Your task to perform on an android device: Leather gym gloves weightlifting padded gloves look suitable to buy, but I want to view more details of the product. View the details of the leather gym gloves weightlifting padded gloves in the eBay app.
Image 0: 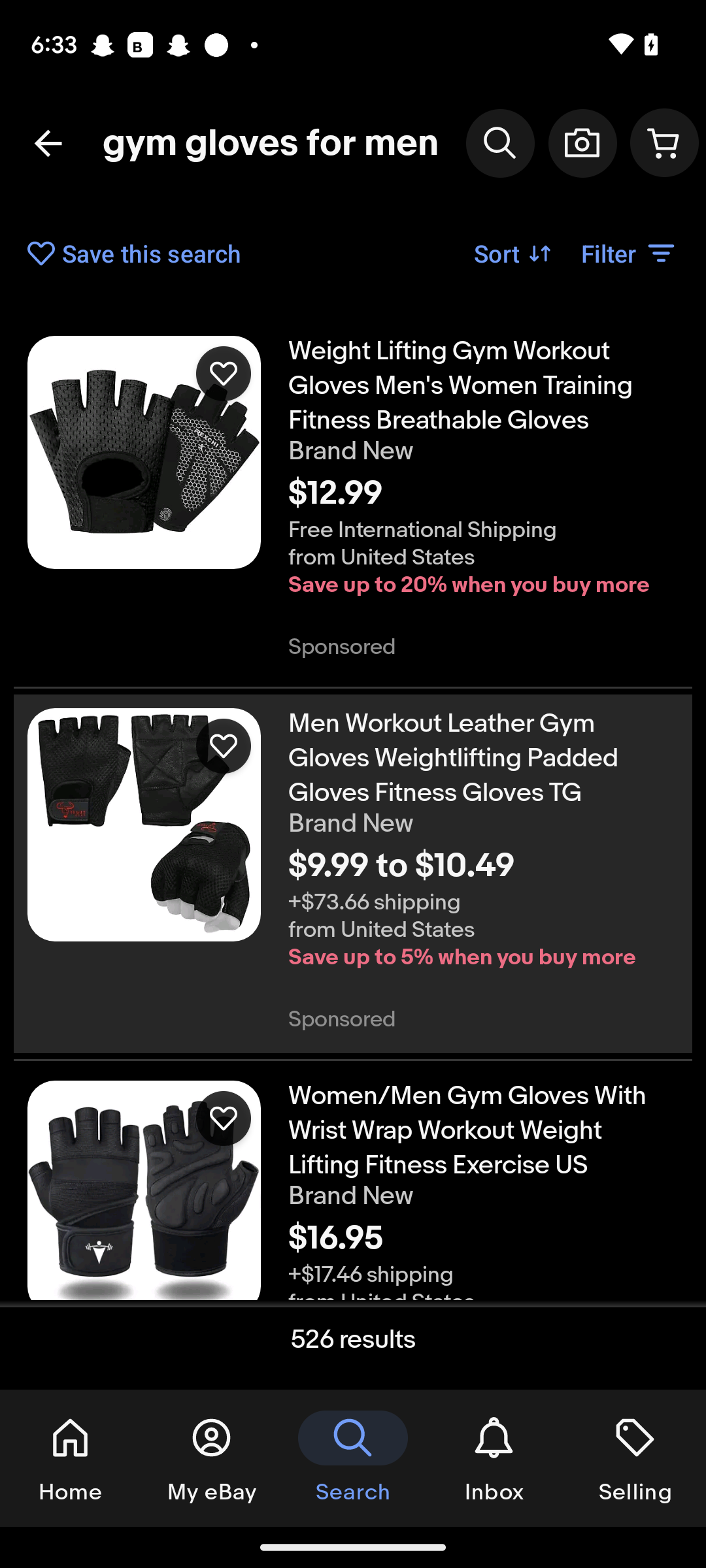
Click on the second result
Step 0: click (173, 820)
Image 1: 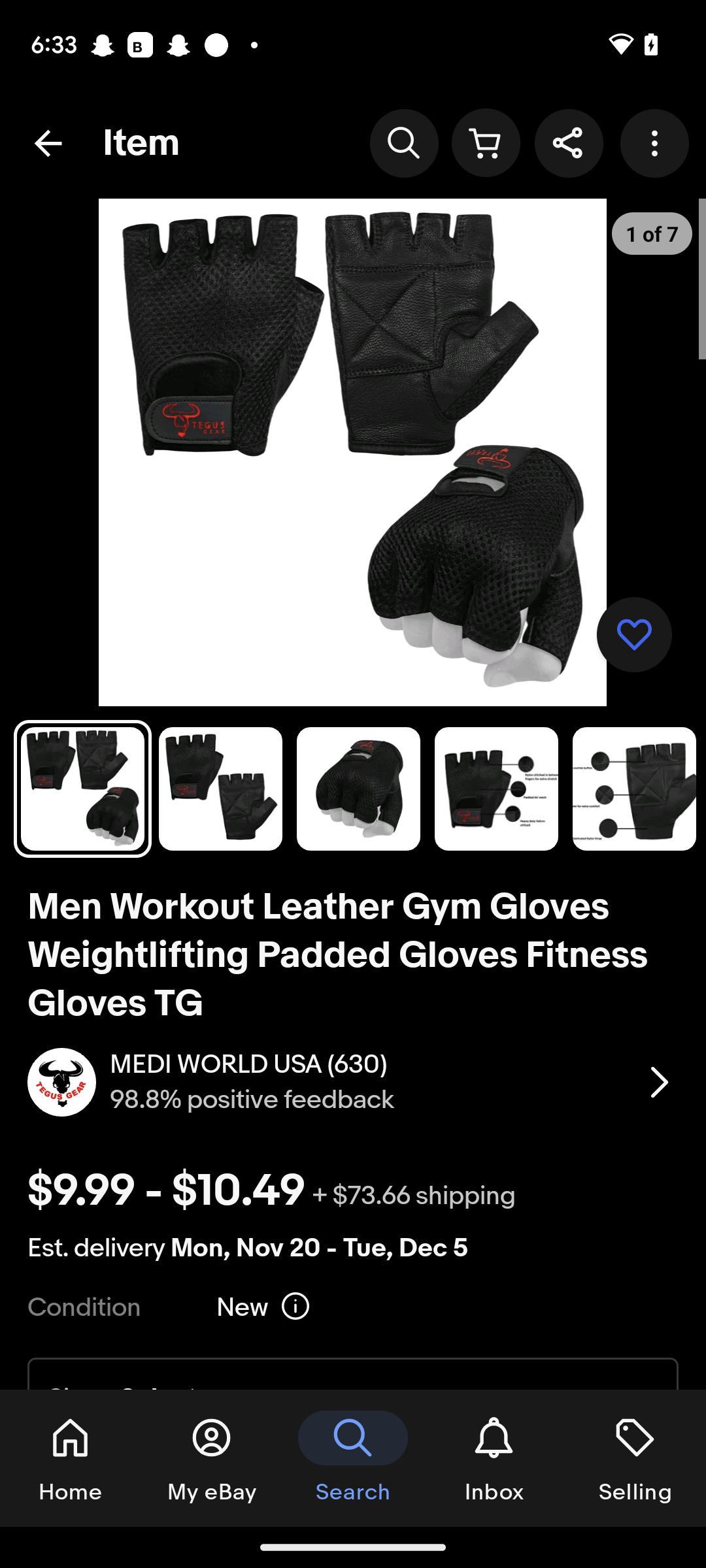
Swipe up to view the details.
Step 1: scroll down
Image 2: 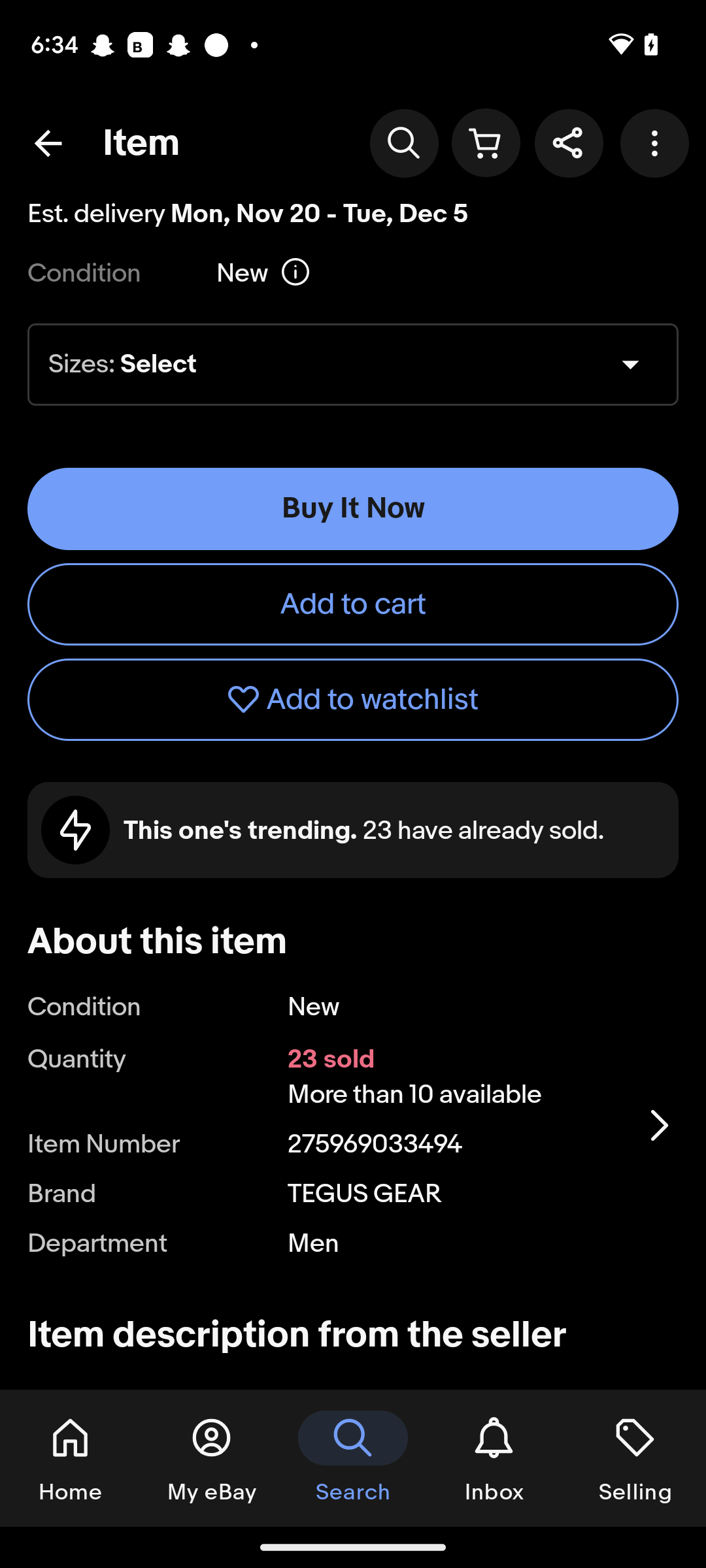
Swipe up to view the details.
Step 2: scroll down
Image 3: 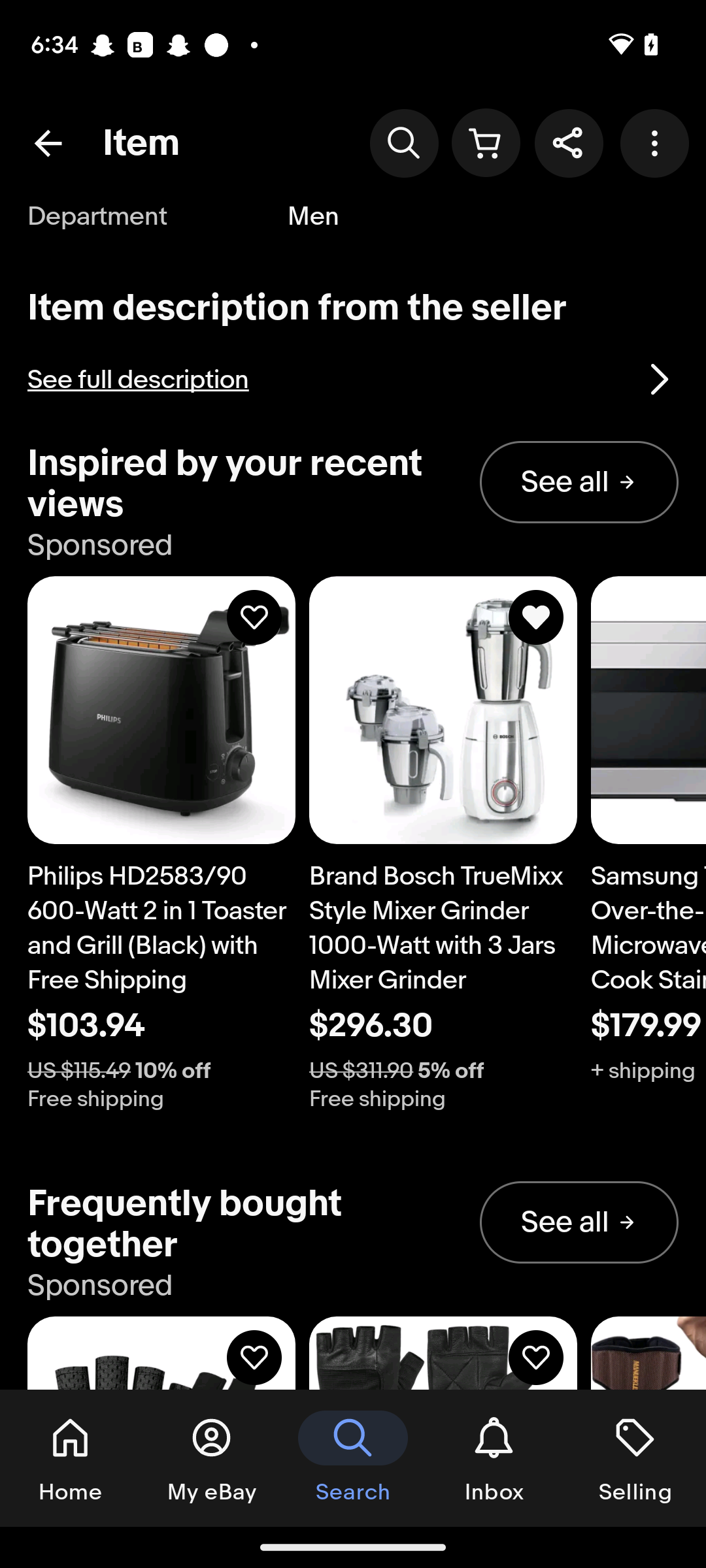
Click on the see full description option.
Step 3: click (332, 380)
Image 4: 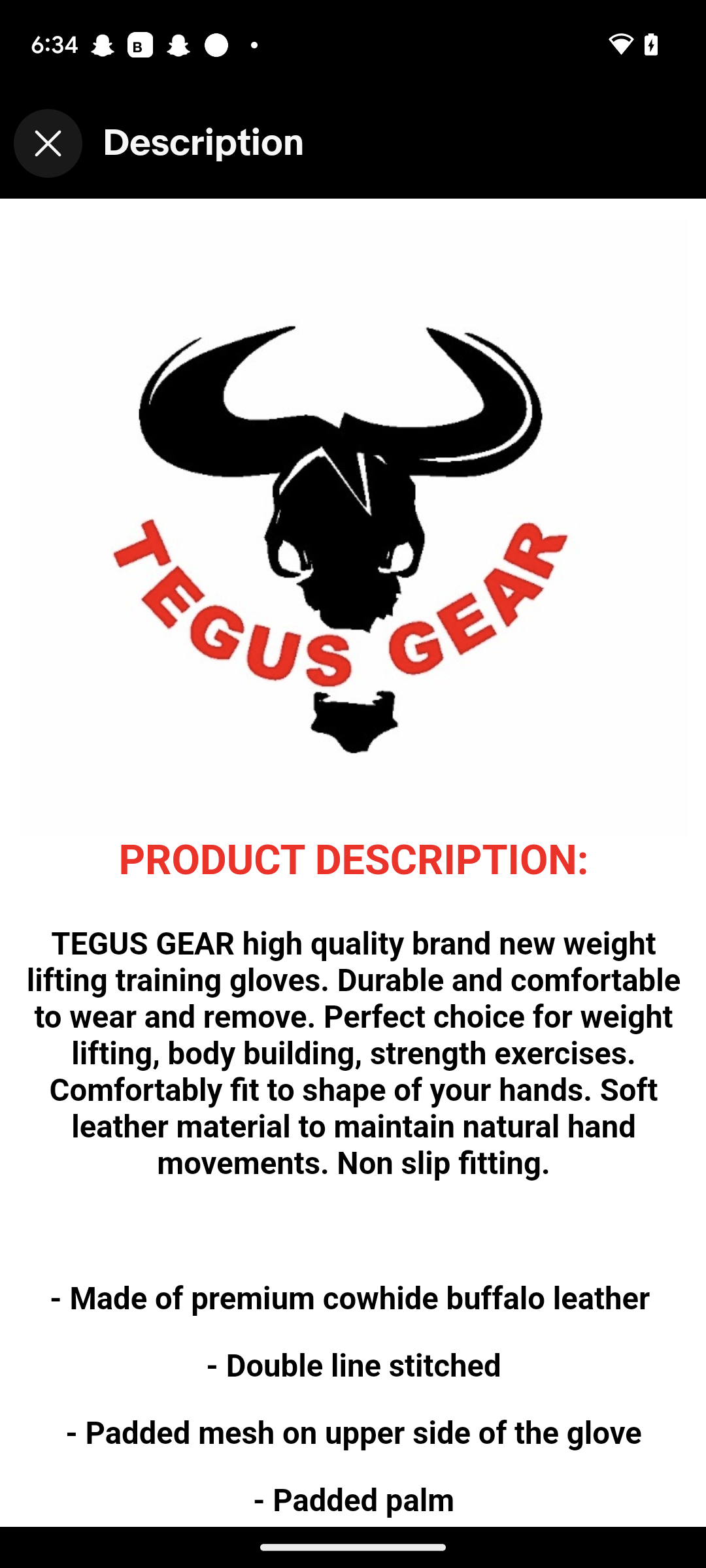
Swipe up for the details
Step 4: scroll down
Image 5: 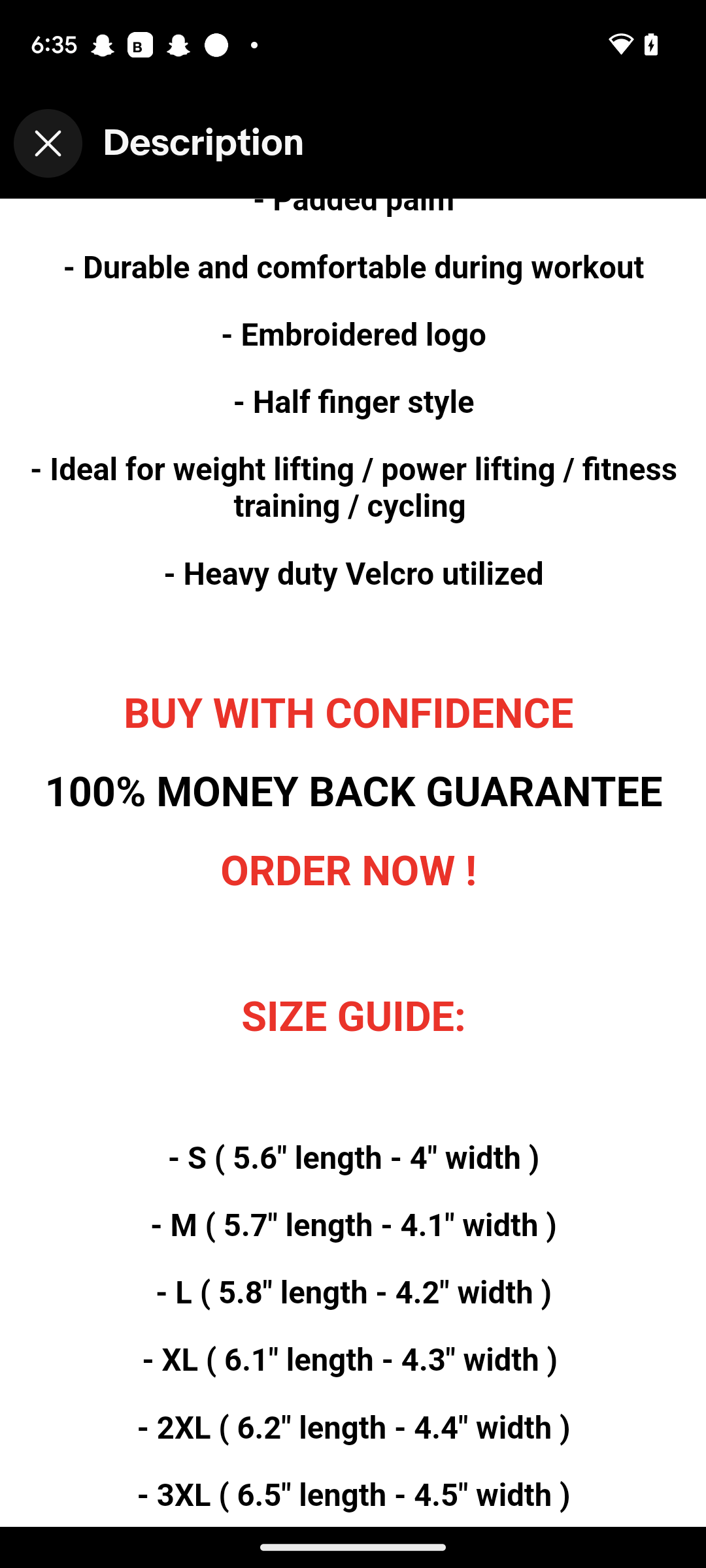
Swipe up for the details
Step 5: scroll down
Image 6: 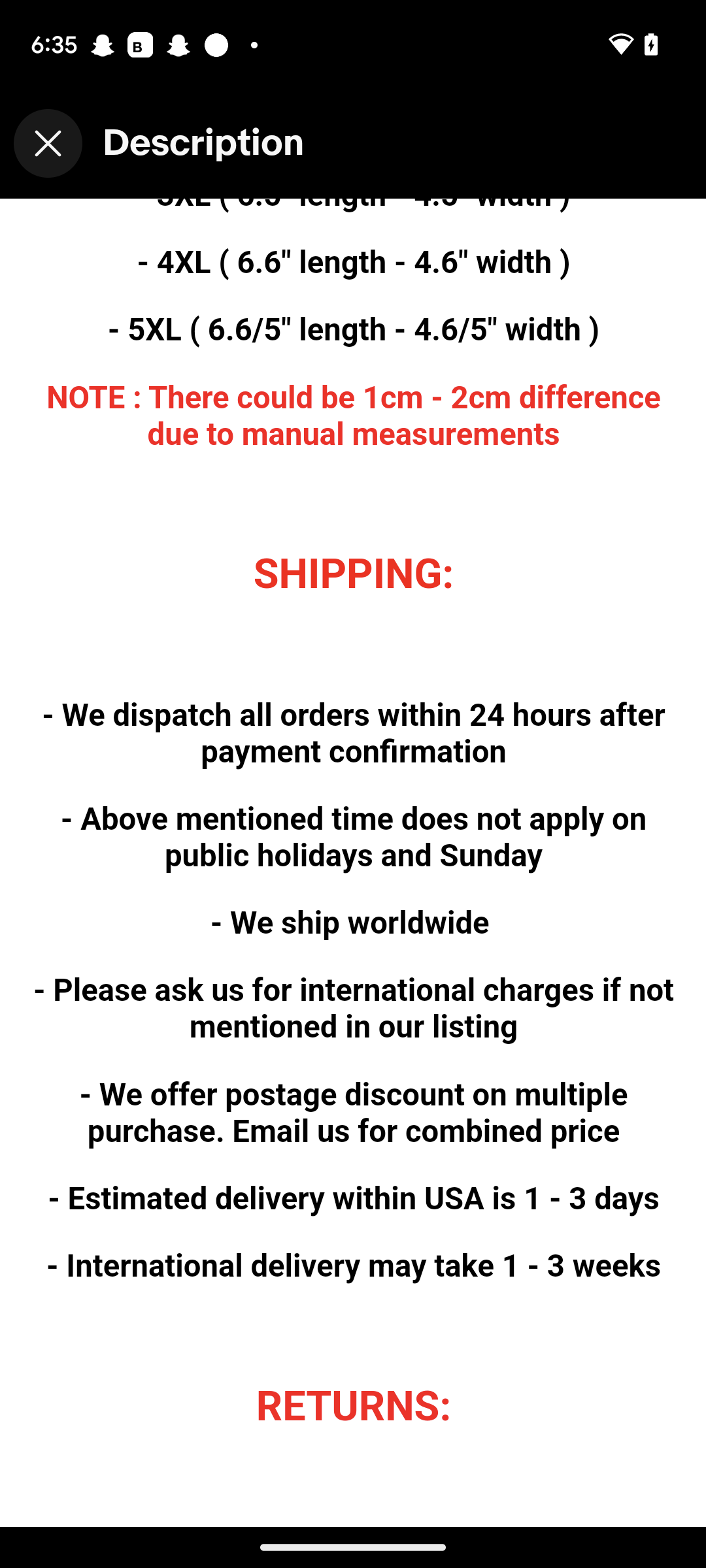
Swipe up for the details
Step 6: scroll down
Image 7: 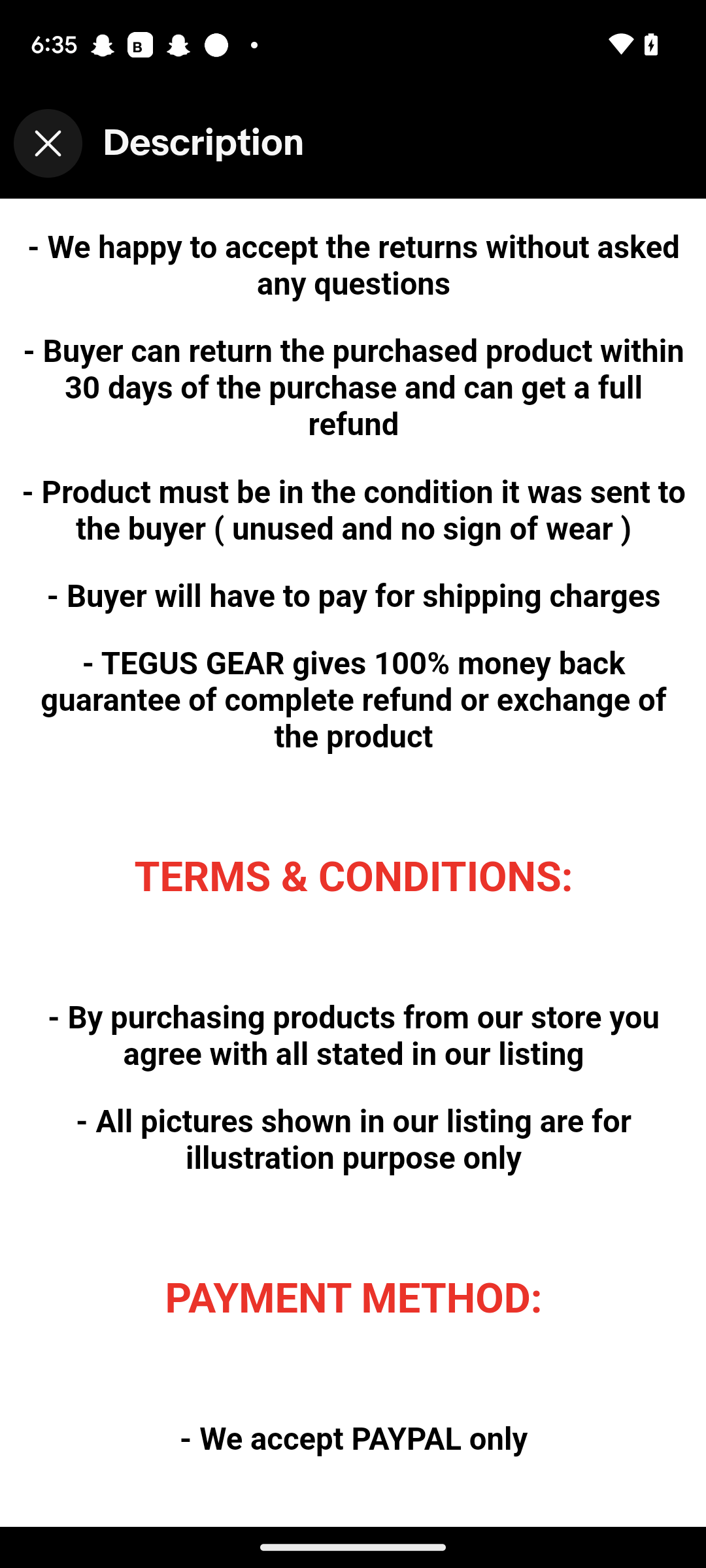
Swipe up for the details
Step 7: scroll down
Image 8: 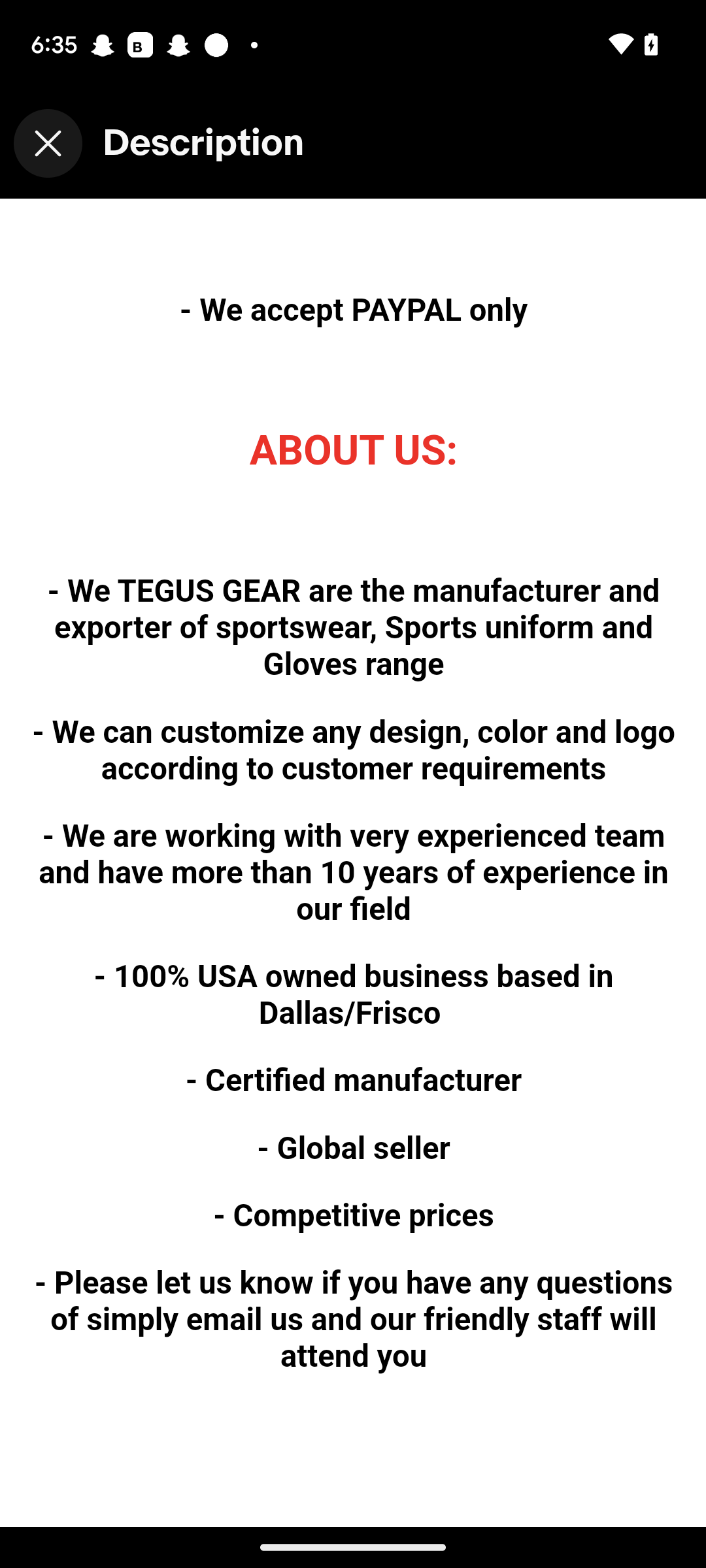
Swipe up for the details
Step 8: scroll down